Your task to perform on an android device: In the PowerPoint App , Share the saved file to dbwscratch.test.id4@gmail.com as a full presentation document .
Image 0: 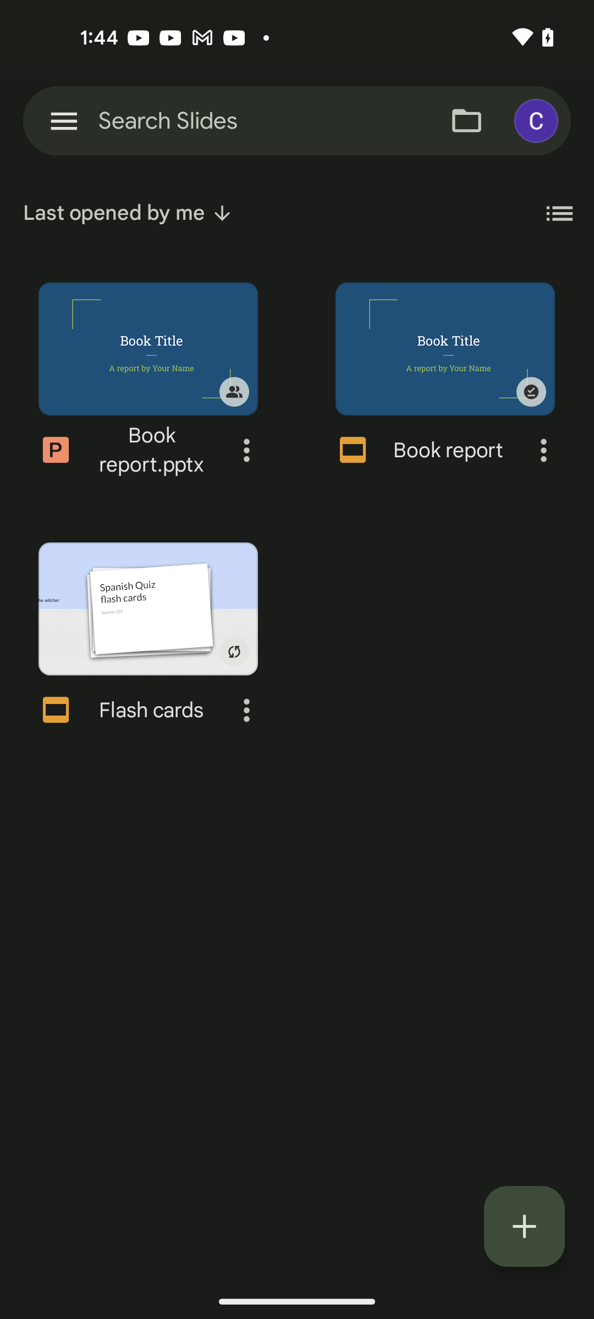
Open the PowerPoint app
Step 0: open app "PowerPoint"
Image 1: 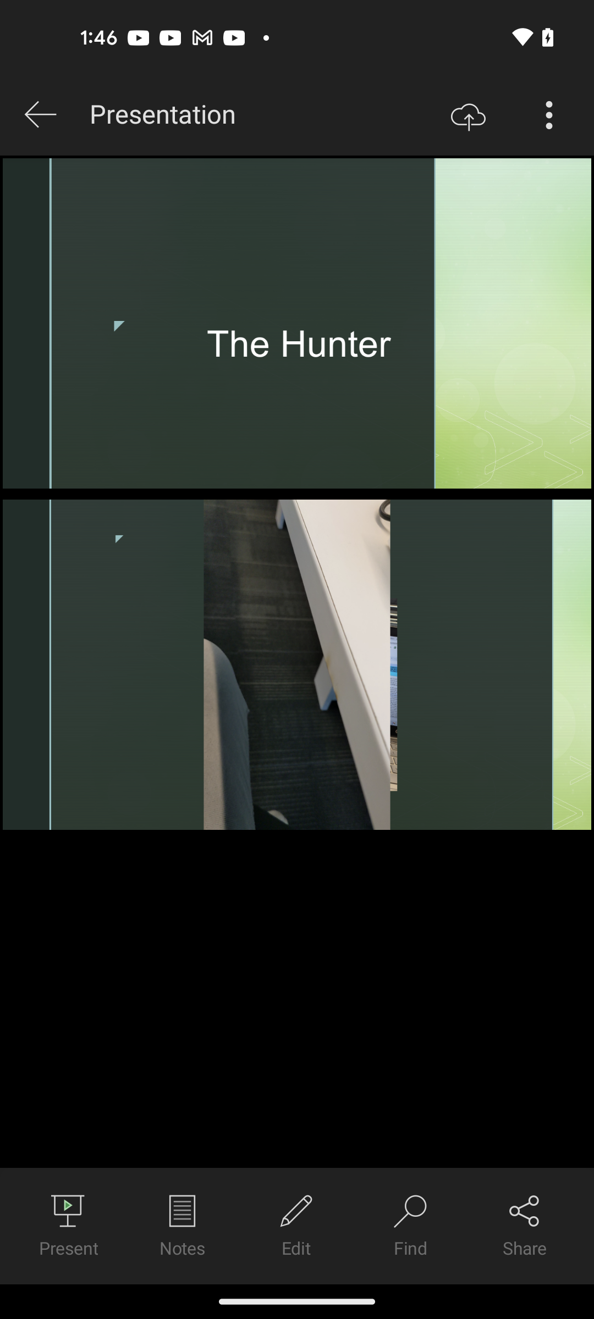
Click on the share button at the bottom right corner
Step 1: click (525, 1226)
Image 2: 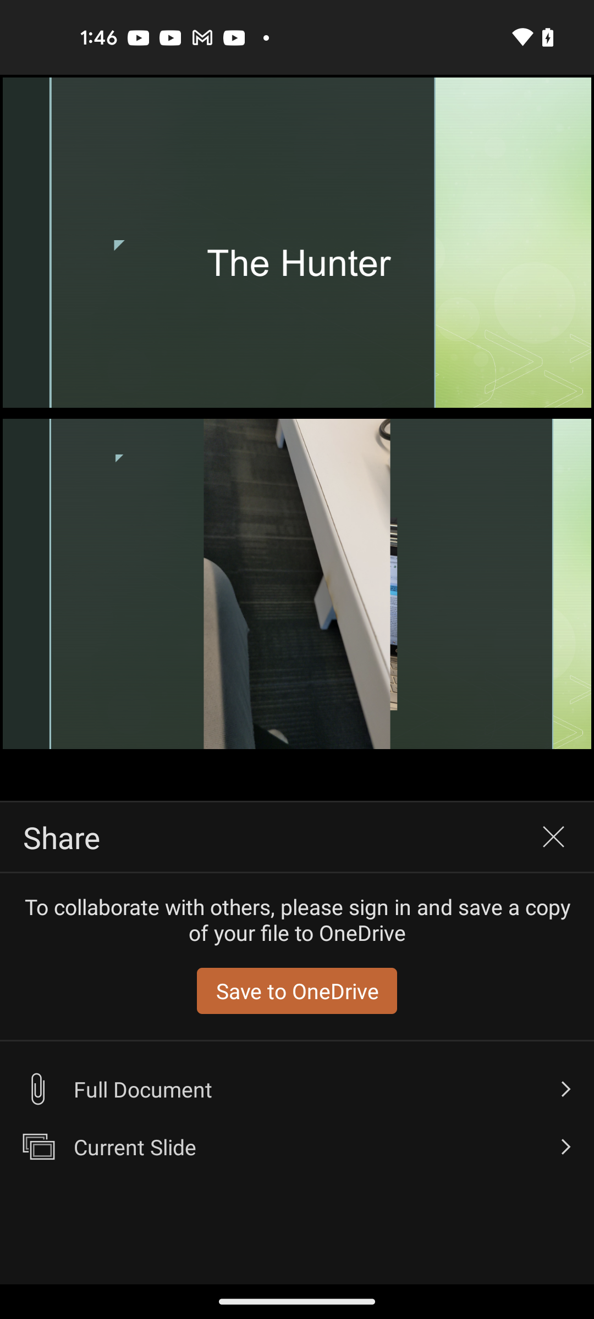
Select the full document option
Step 2: click (297, 1089)
Image 3: 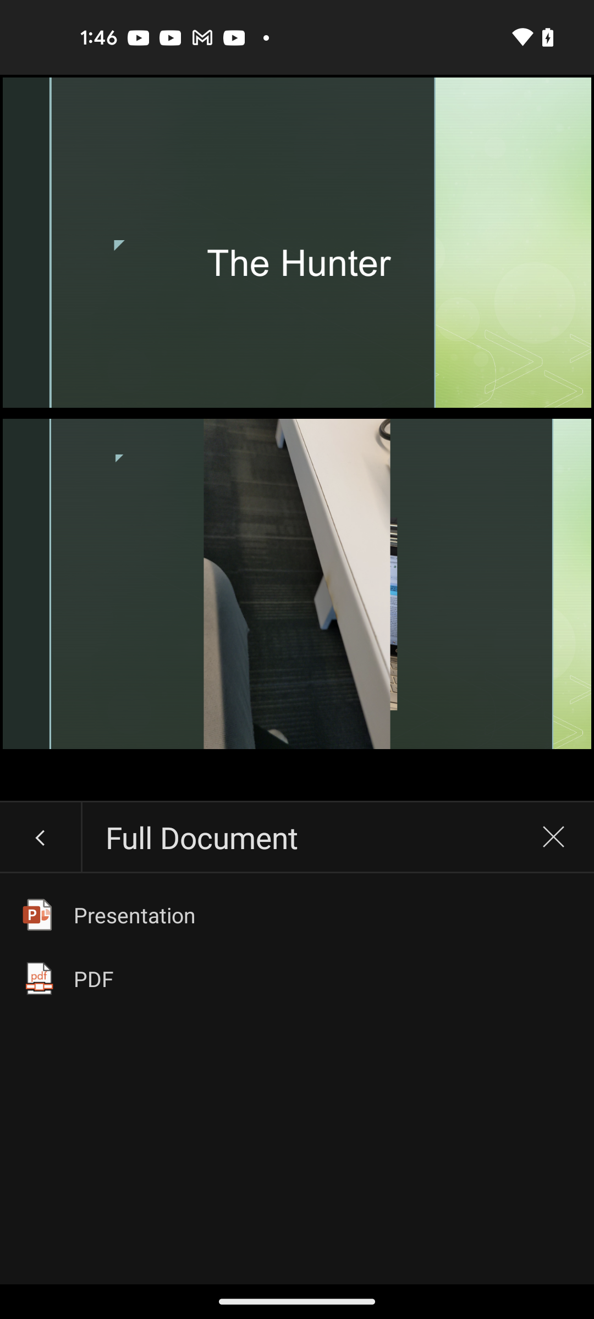
Choose the presentation option
Step 3: click (297, 915)
Image 4: 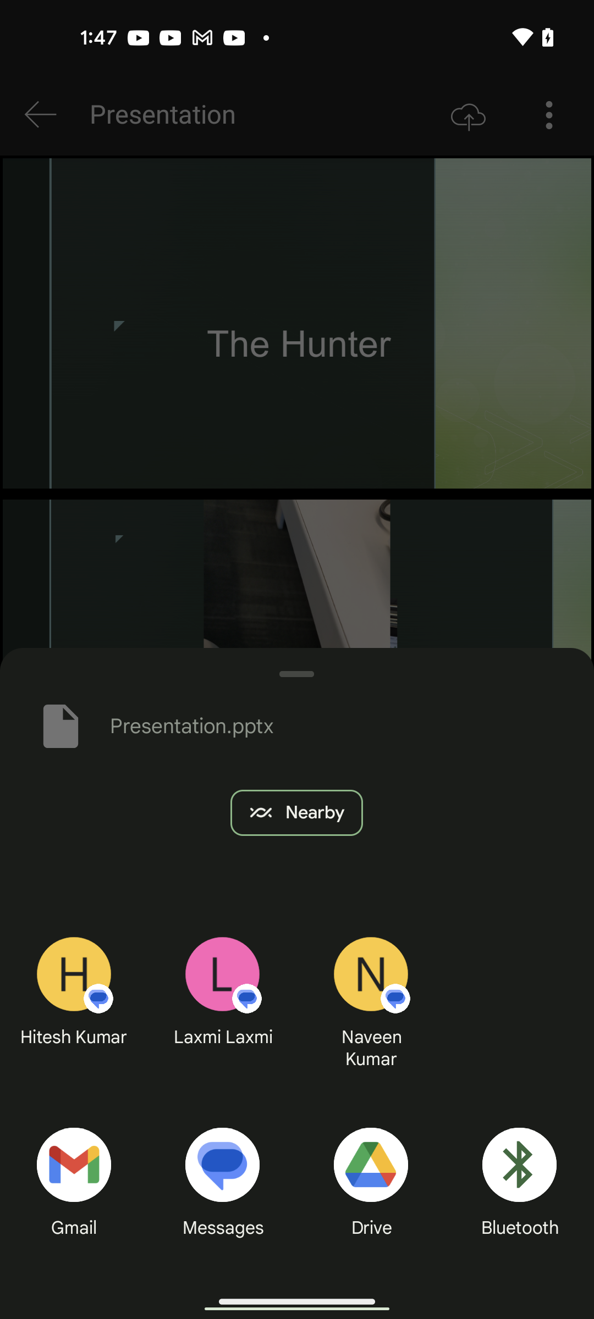
Select the Gmail for sharing the file
Step 4: click (73, 1165)
Image 5: 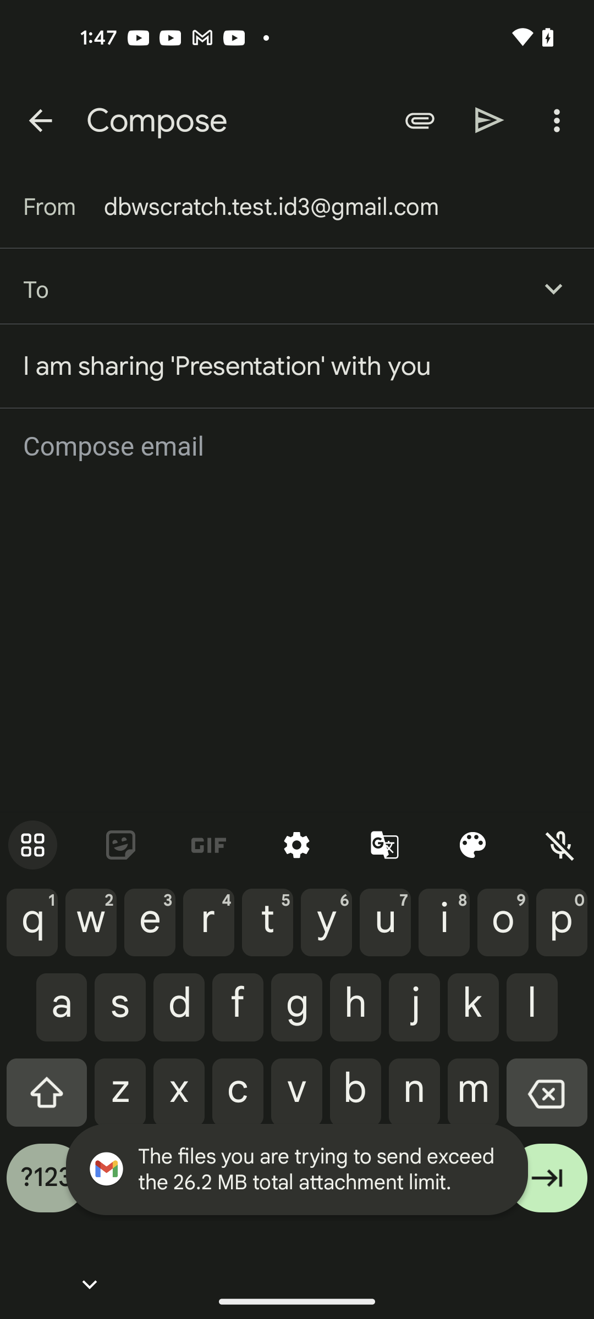
Enter the recipient mail id as dbwscratch.test.id4@gmail.com
Step 5: type "dbwscratch.test.id4@gmail.com"
Image 6: 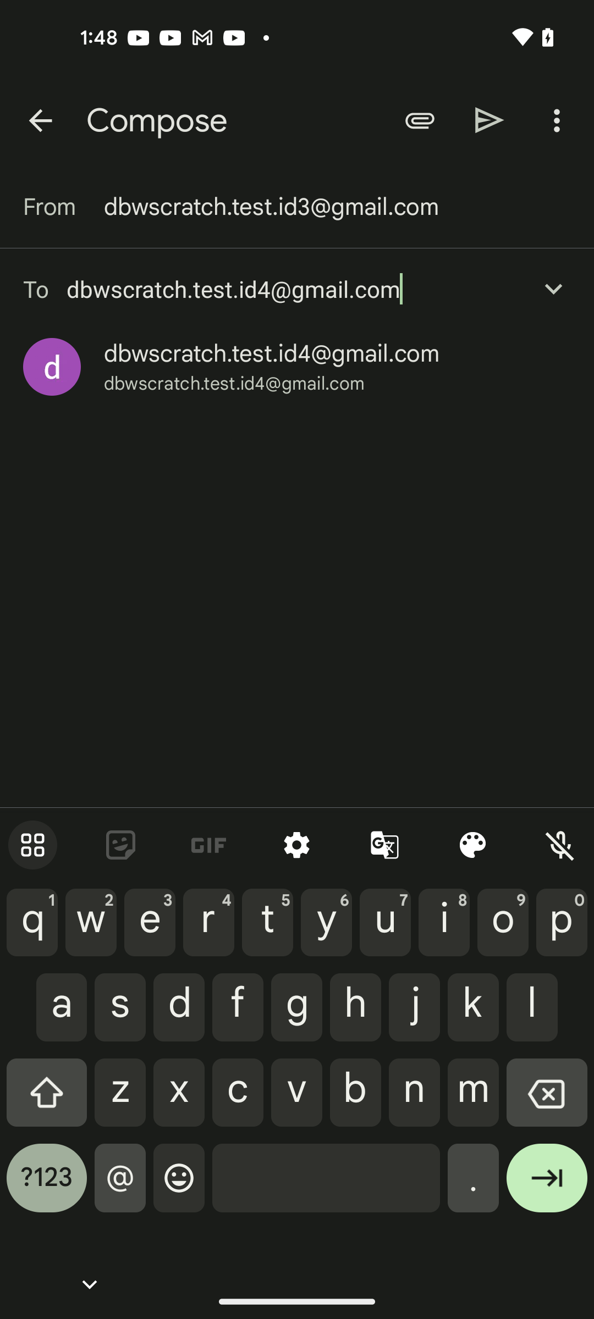
Click on the resulted mail id
Step 6: click (272, 353)
Image 7: 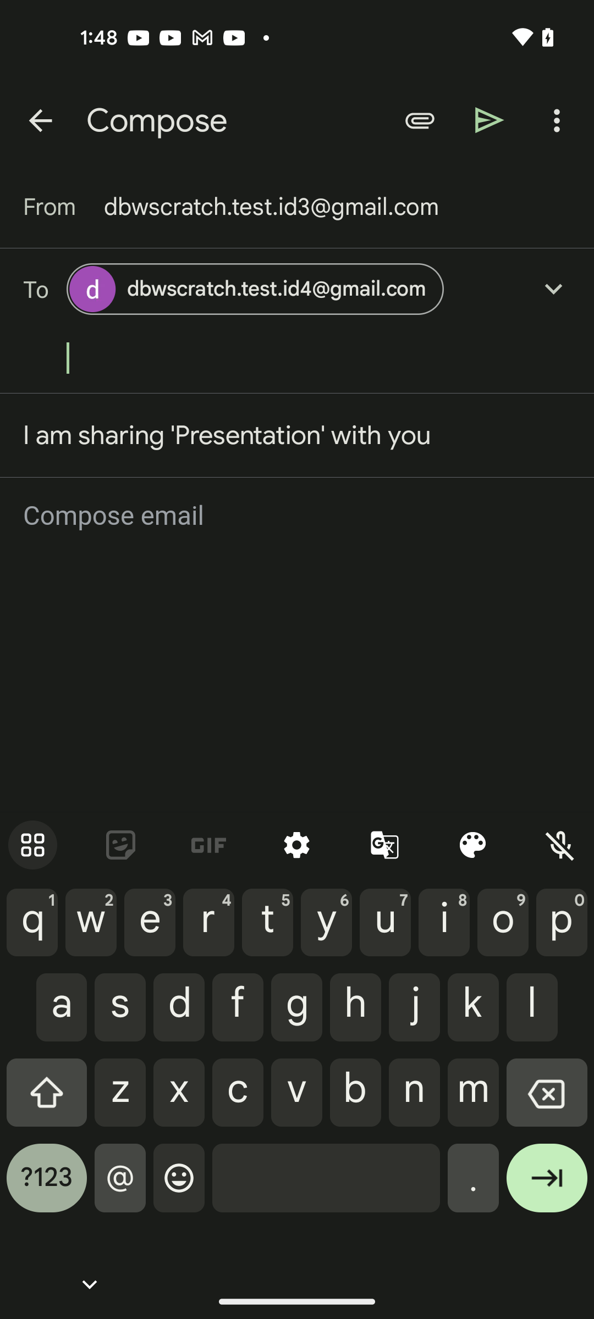
Click on the send button
Step 7: click (490, 120)